Your task to perform on an android device: Play the ABC Jazz radio station in the TuneIn Radio app.
Image 0: 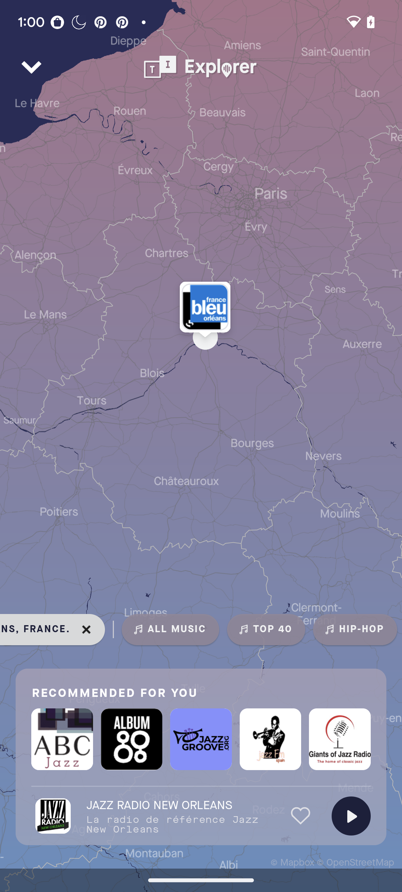
Click on the ABC Jazz radio.
Step 0: click (62, 739)
Image 1: 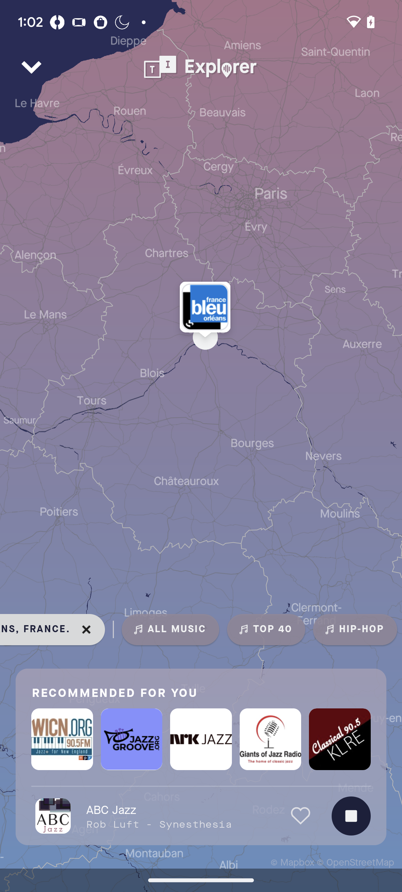
Tap on the ABC Jazz.
Step 1: click (53, 815)